Your task to perform on an android device: Remove the LEGO Icons Corvette Building Kit from the cart in the Hamleys app.
Image 0: 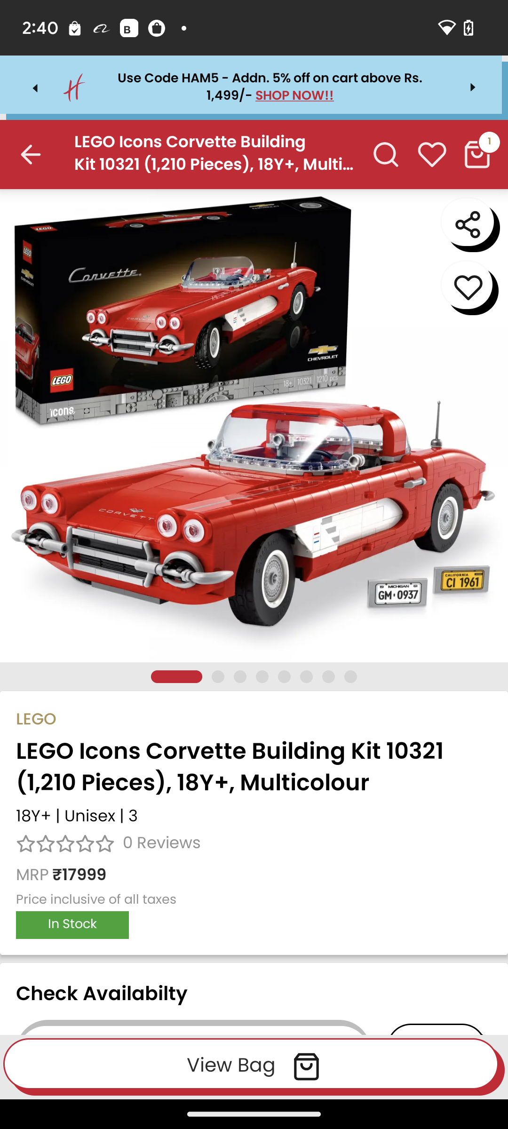
Click on the bag icon at the top right of the screen.
Step 0: click (480, 166)
Image 1: 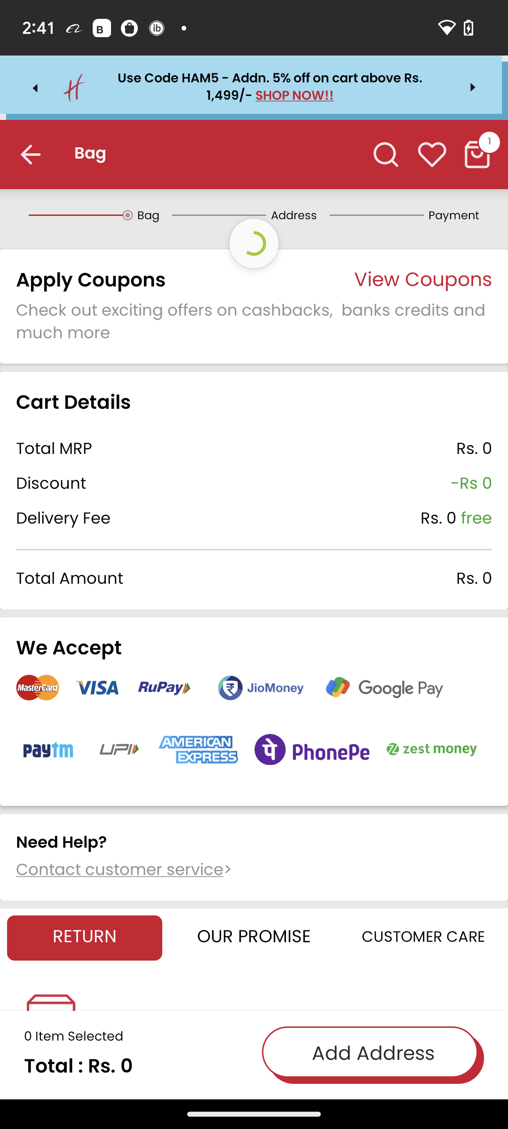
Click on the bag icon at the top right of the screen.
Step 1: wait
Image 2: 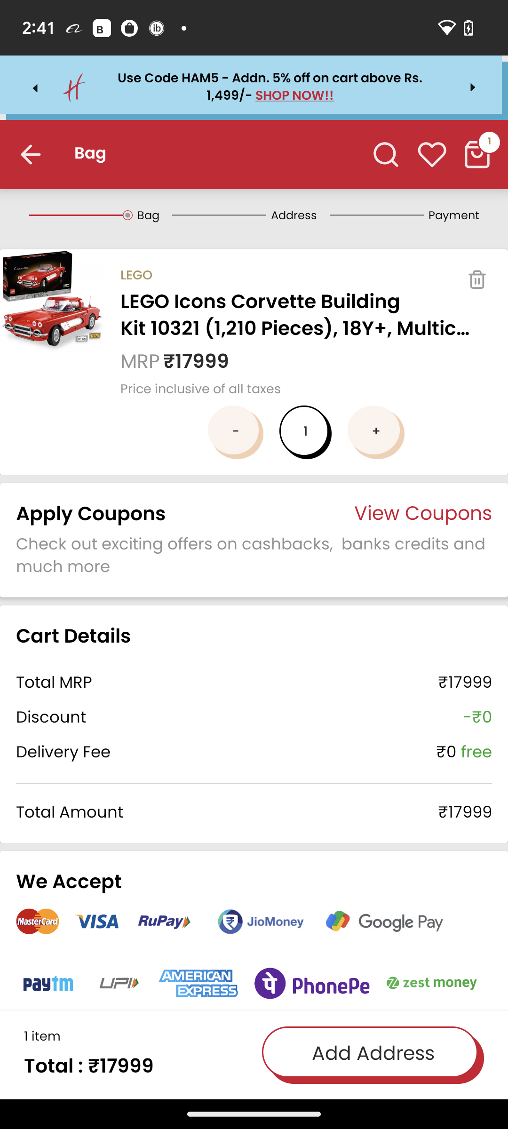
Click on Delete icon at the top right of the screen.
Step 2: click (476, 275)
Image 3: 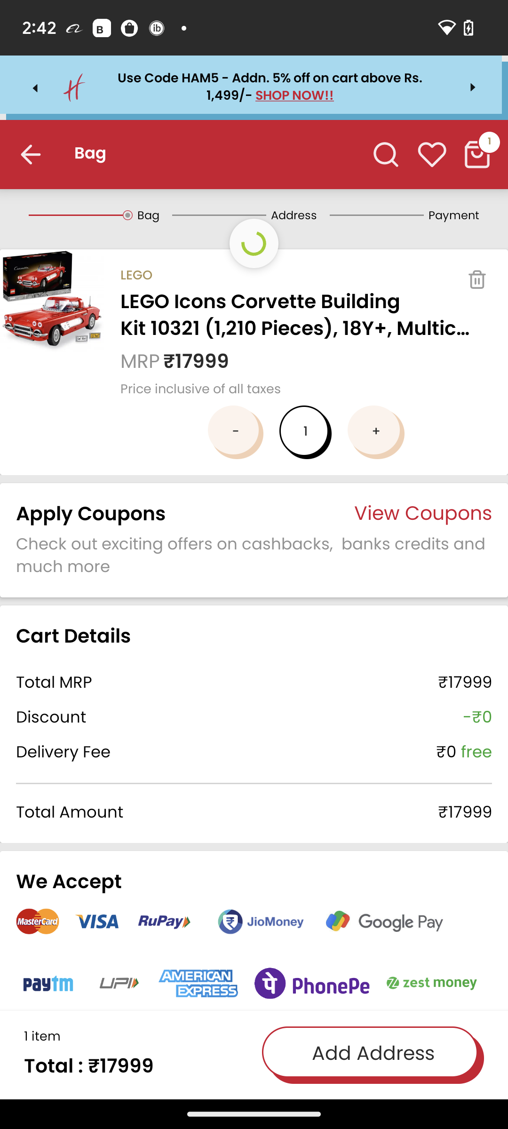
Click on Delete icon at the top right of the screen.
Step 3: wait